Your task to perform on an android device: View the Luka 2 'Lake Bled ' PF shoe details in the Nike app
Image 1: 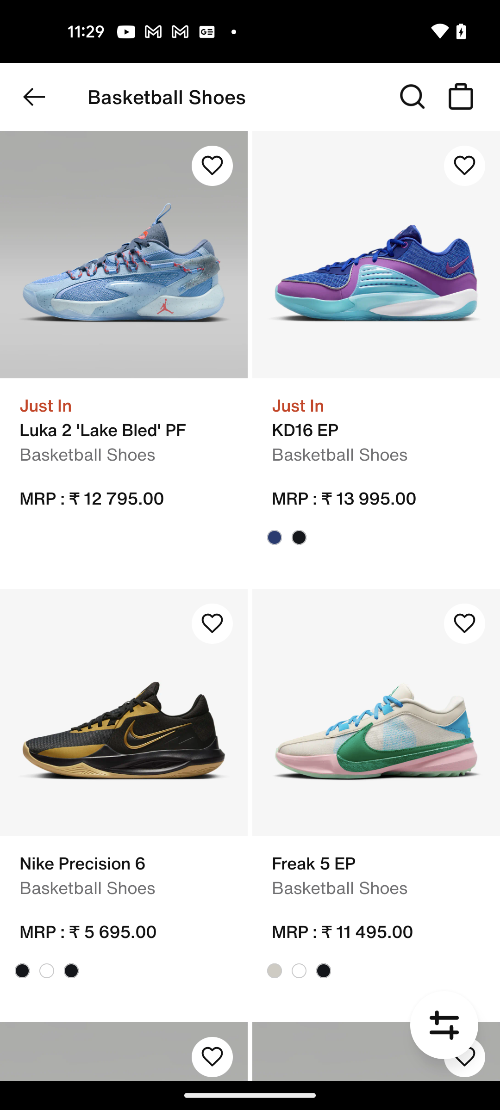
Click on the Luka 2 'Lake Bled ' PF shoes
Step 1: click (85, 243)
Image 2: 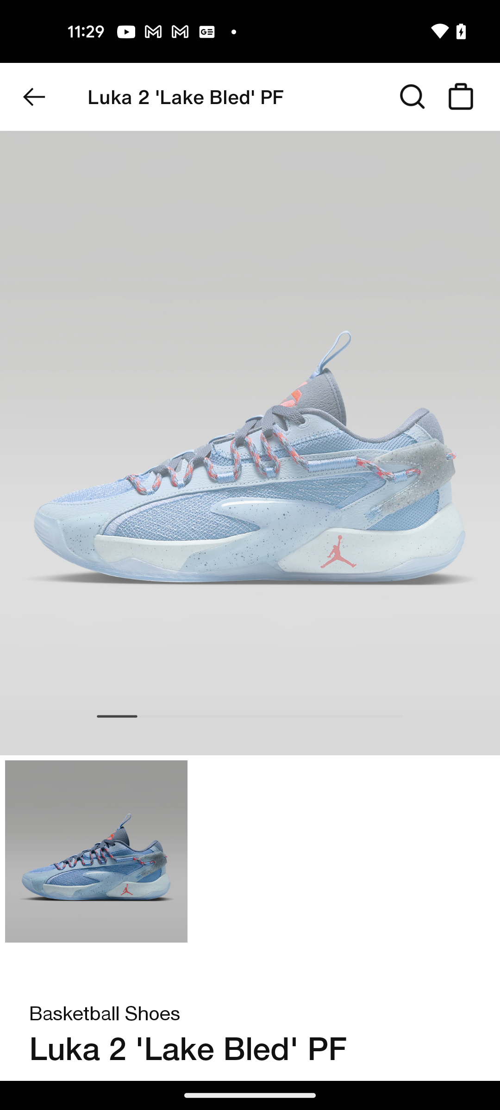
Scroll left the Image for more images
Step 2: scroll right
Image 3: 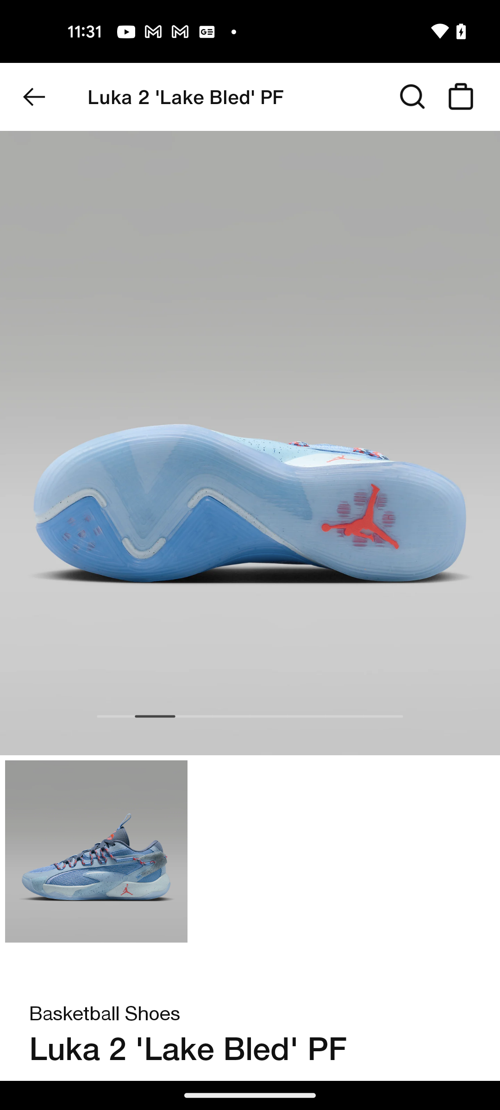
Scroll left the Image for more images
Step 3: scroll right
Image 4: 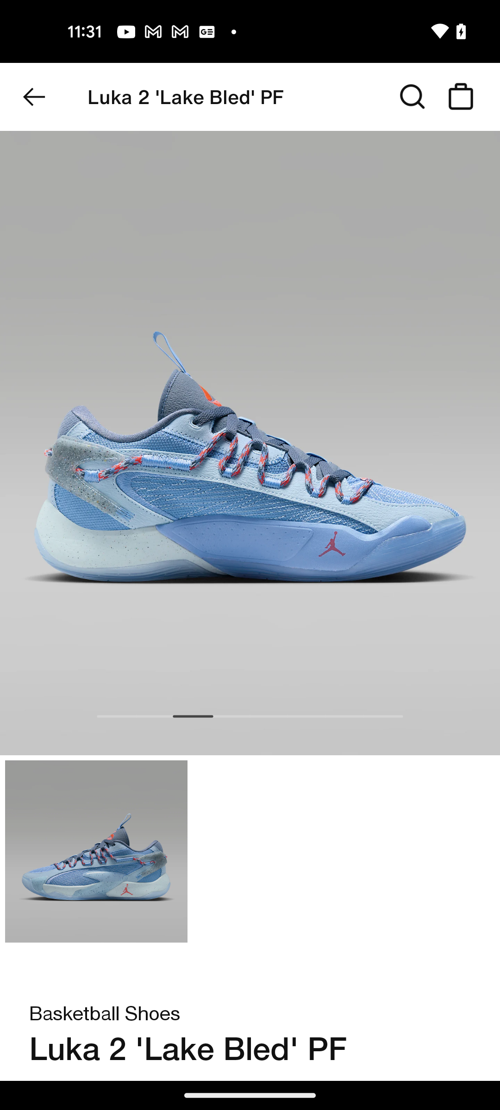
Scroll left the Image for more images
Step 4: scroll right
Image 5: 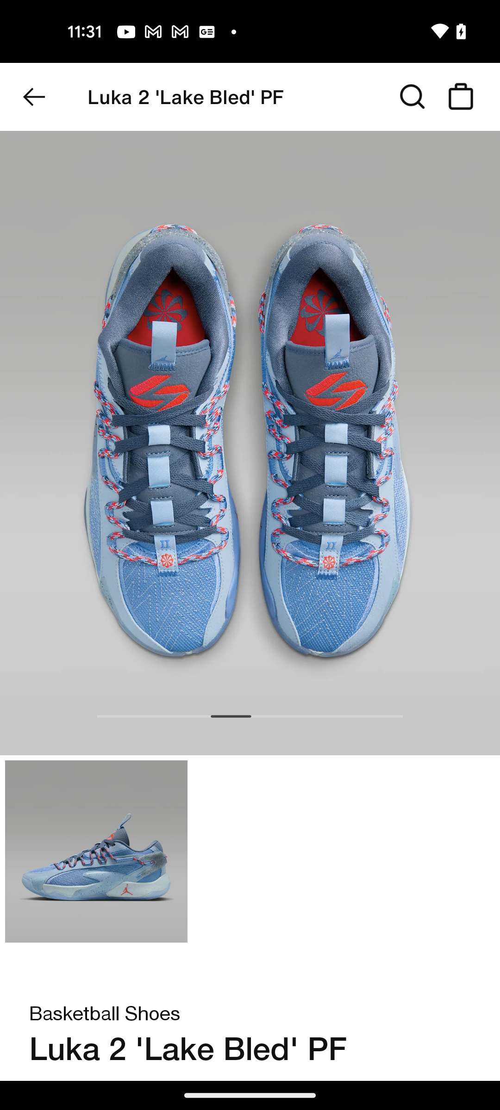
Scroll up for the details
Step 5: scroll down
Image 6: 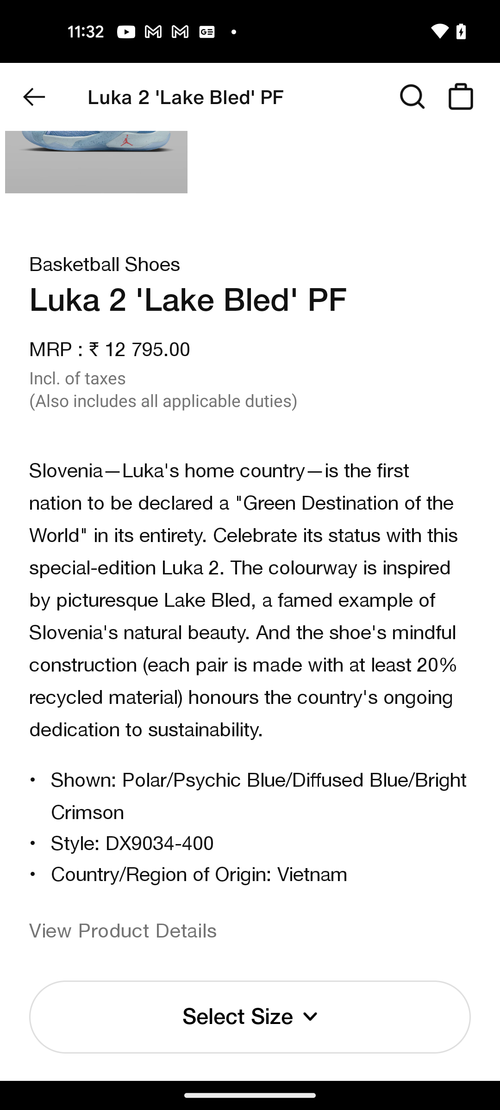
Click on the view Product details
Step 6: click (250, 932)
Image 7: 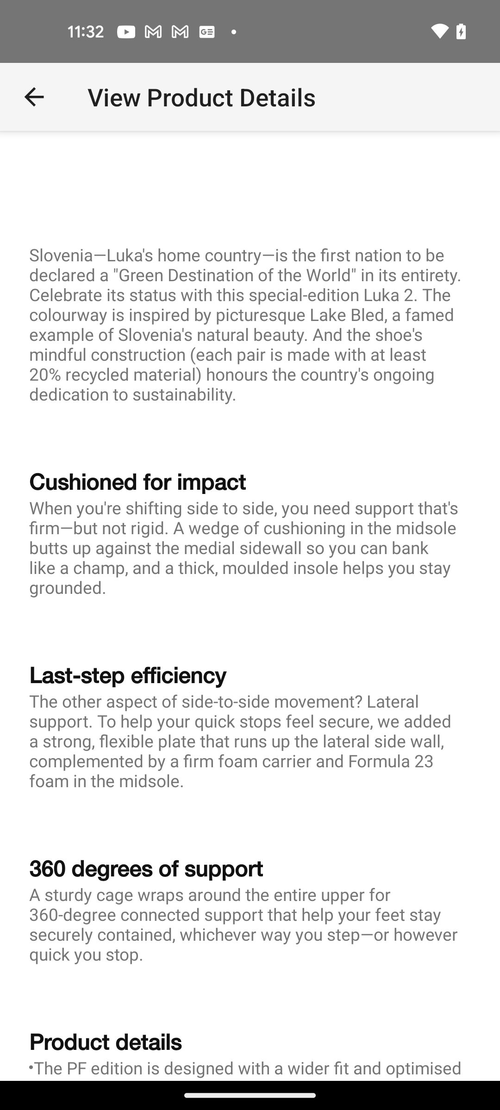
Scroll up for more details
Step 7: scroll down